Your task to perform on an android device: I want to view Nike men's Revolution 5 running shoes
Image 0: 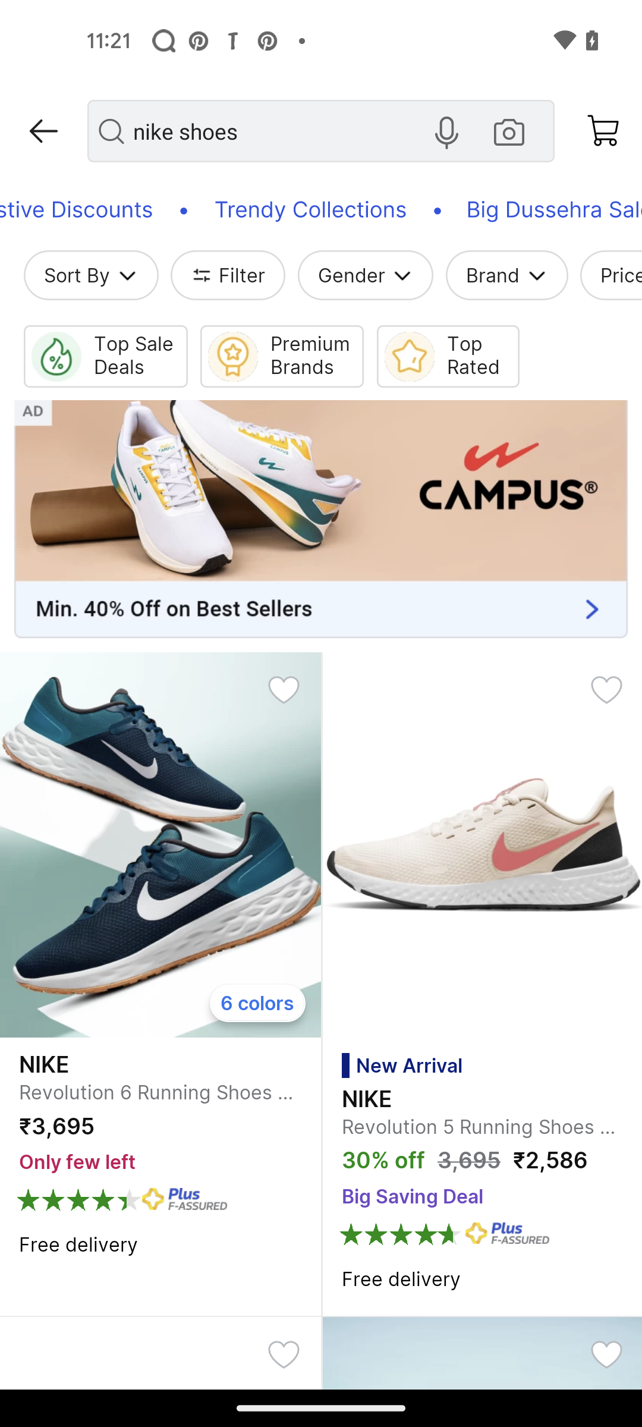
click on the Nike revolution 6 running shoes
Step 0: click (481, 845)